Your task to perform on an android device: Show me the reviews of the Dime Store wooden folding coffee table for the living room on the Amazon app.
Image 0: 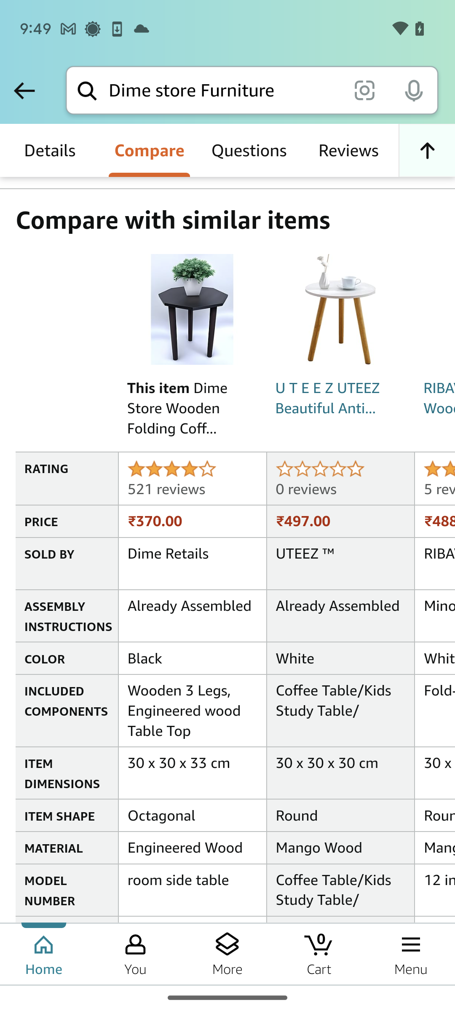
Click on the Reviews tab below the search bar.
Step 0: click (348, 150)